Your task to perform on an android device: Delete Tokyo reminder
Image 0: 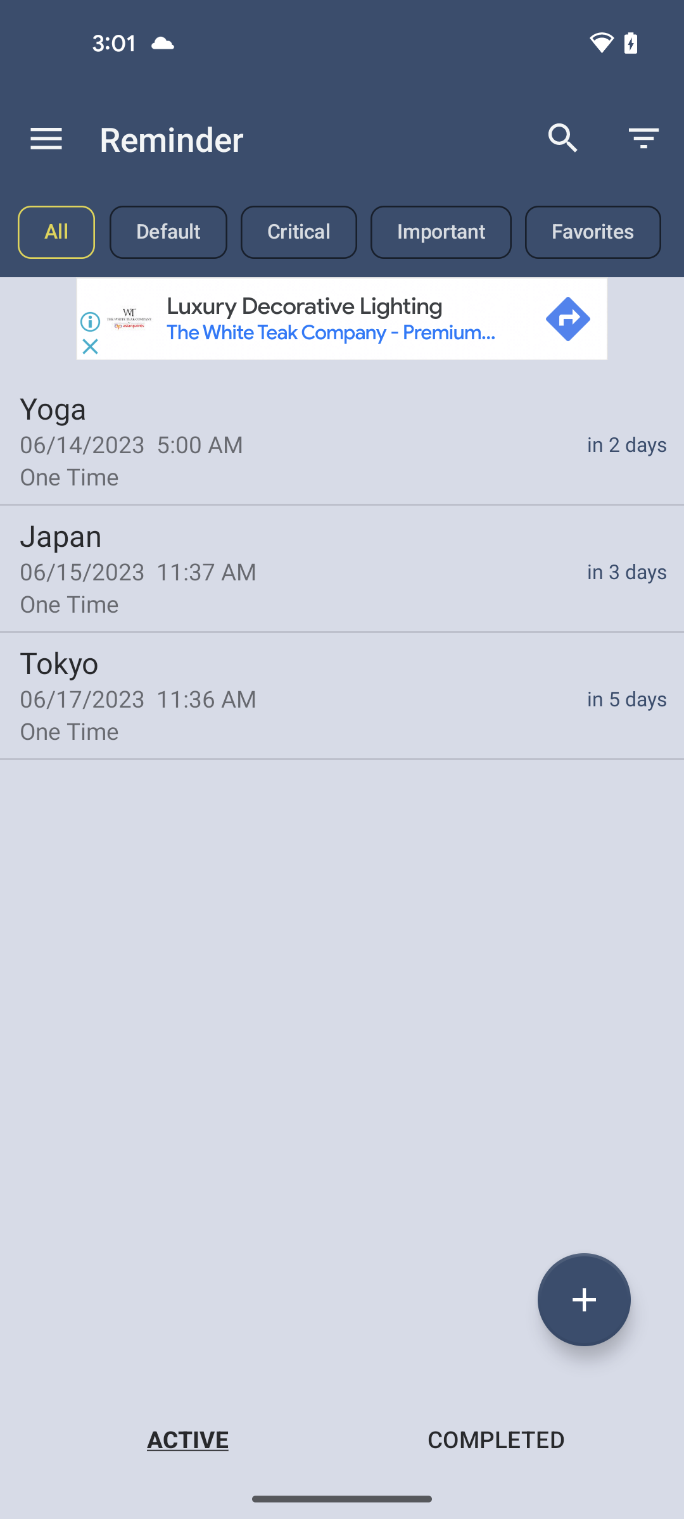
Click on Tokyo reminder
Step 0: click (342, 694)
Image 1: 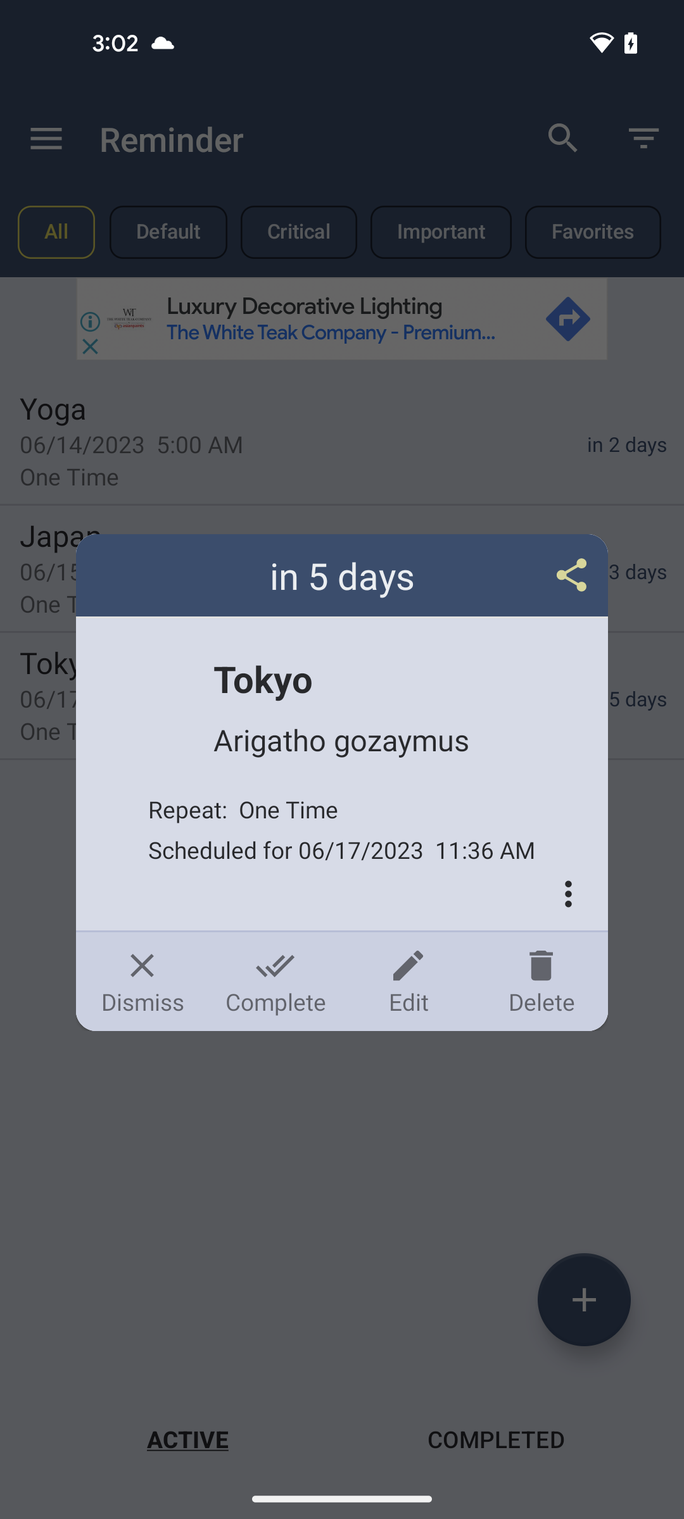
Click the Delete option at the bottom right of the pop up screen
Step 1: click (541, 981)
Image 2: 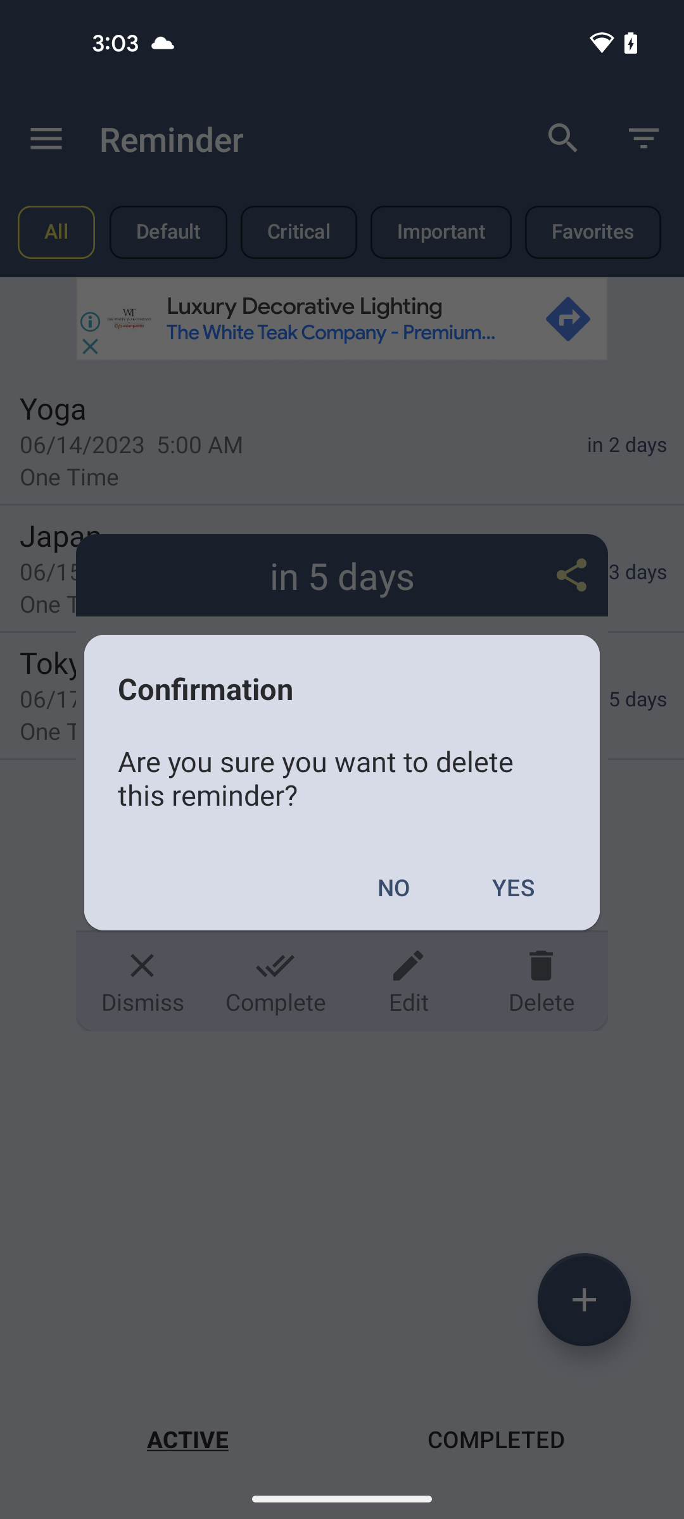
Click on Yes 
Step 2: click (513, 887)